Your task to perform on an android device: Compare the price of the skechers women's Arch comfort sneaker walking  Shoes  with the other similar shoes in the ebay  app.
Image 0: 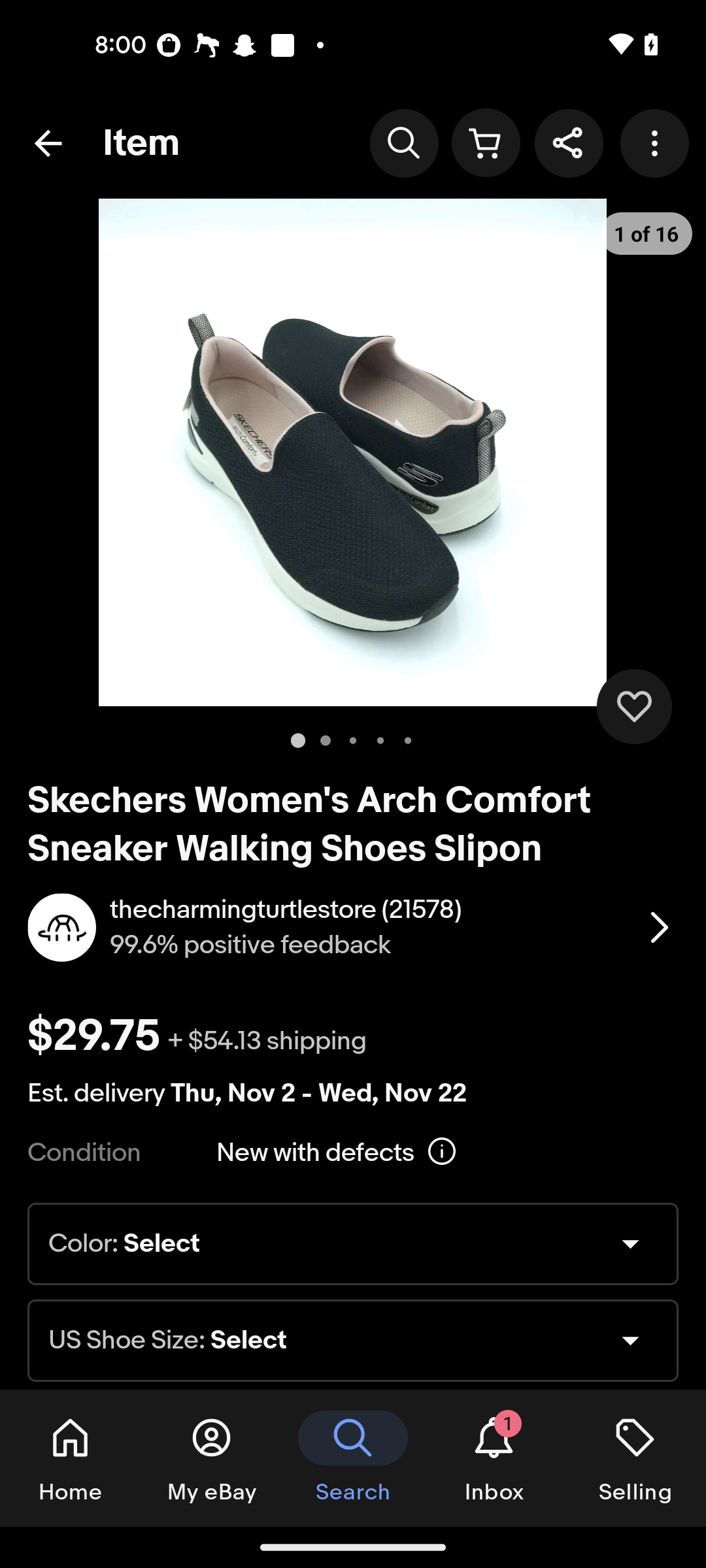
Step 0: scroll down
Image 1: 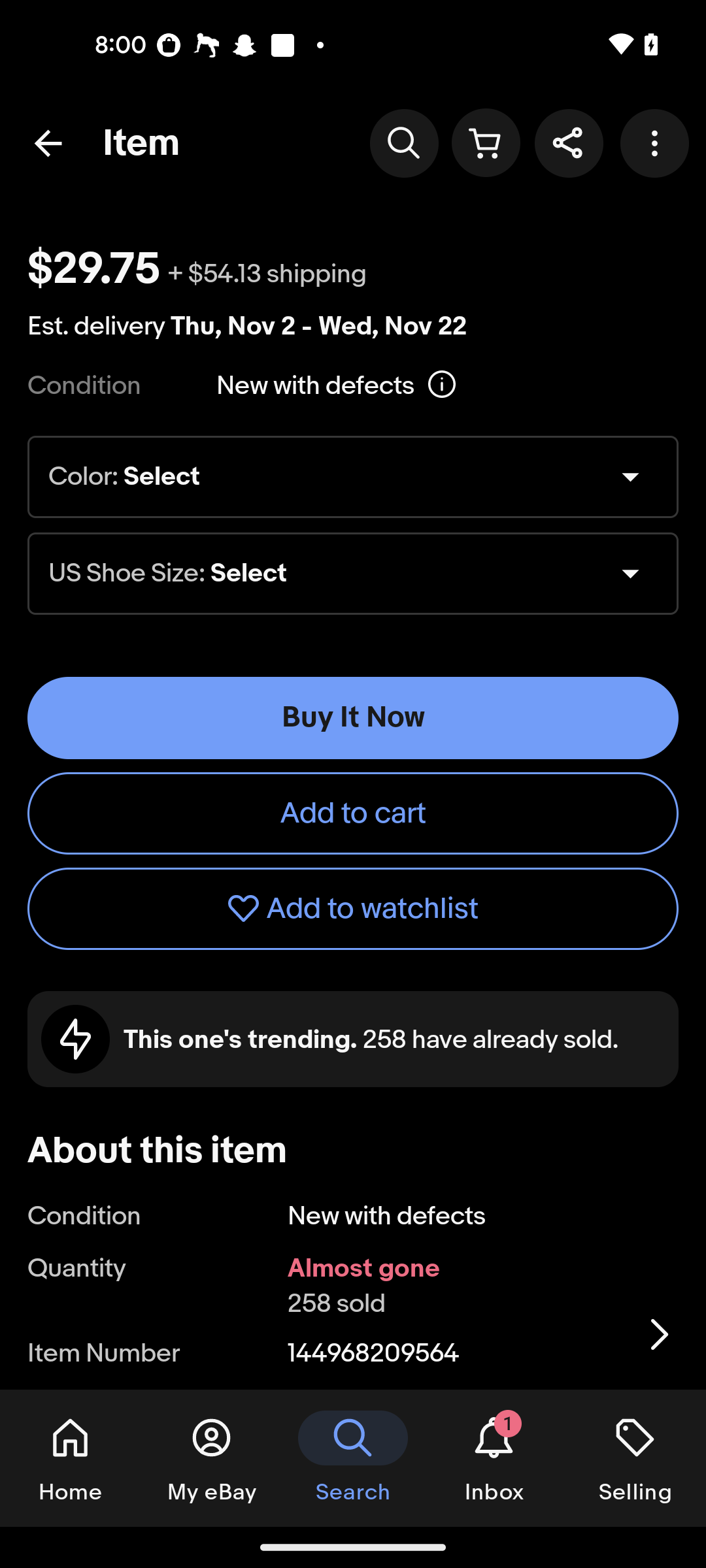
Step 1: scroll down
Image 2: 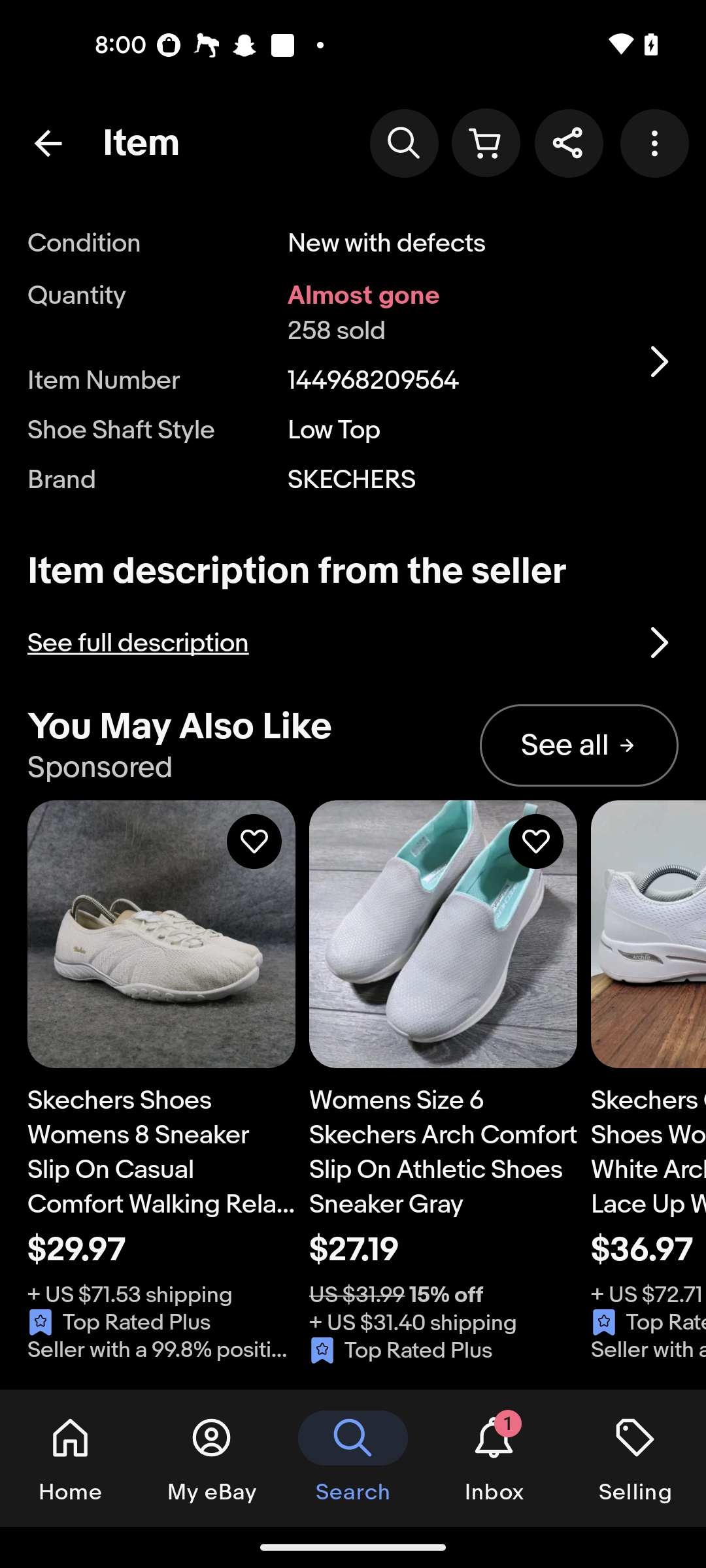
Swipe left
Step 2: scroll right
Image 3: 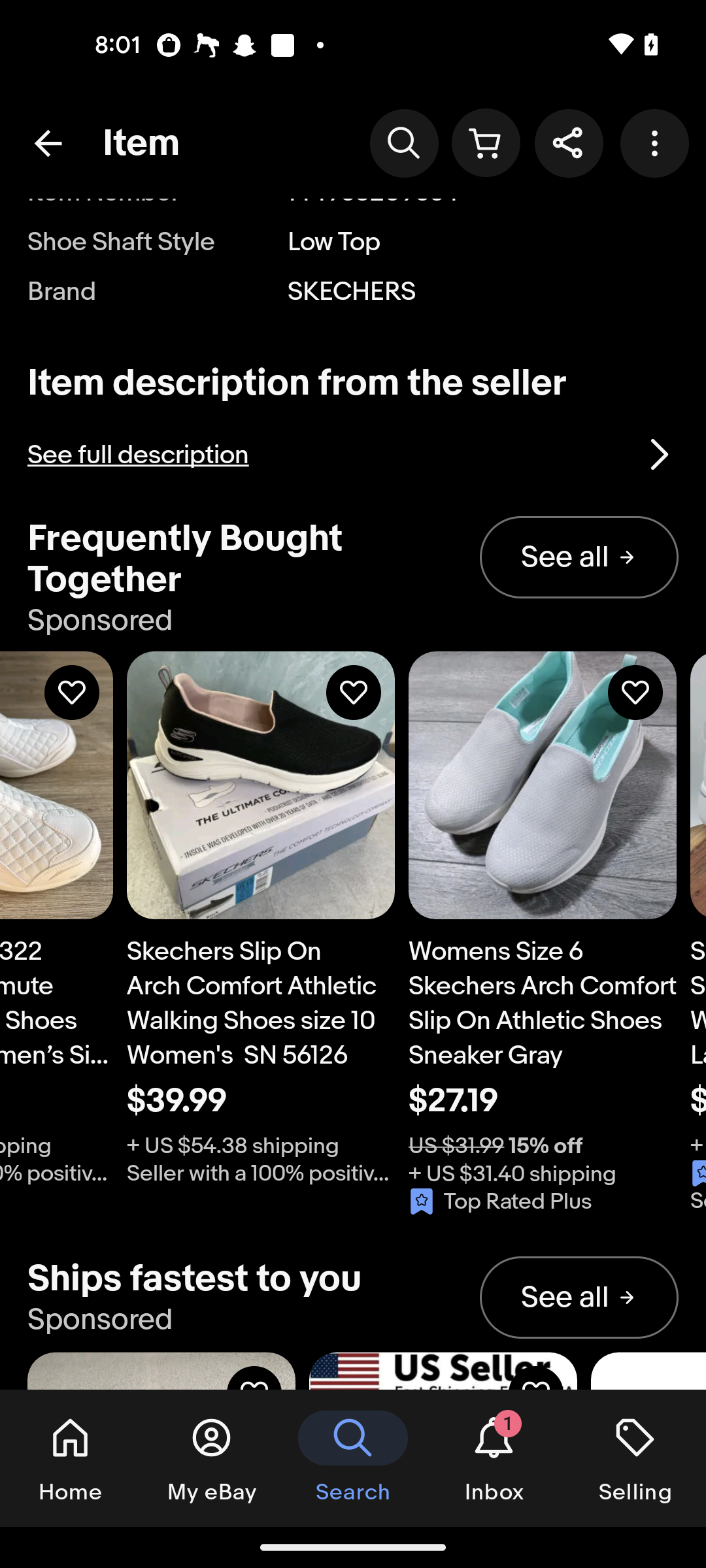
Swipe left
Step 3: scroll right